Your task to perform on an android device: I'd like to add Merry Christmas John text to the sketch.
Image 0: 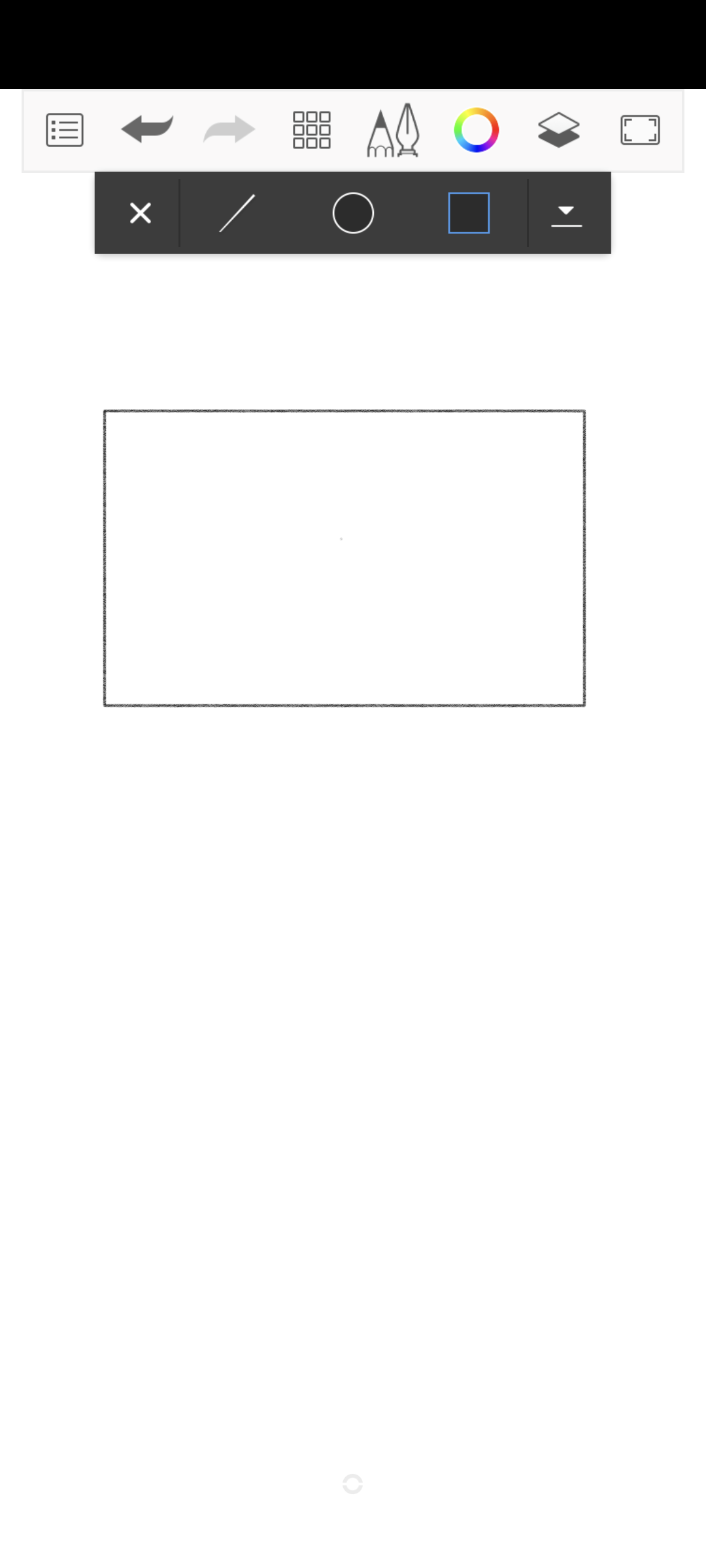
click on drawer icon
Step 0: click (325, 133)
Image 1: 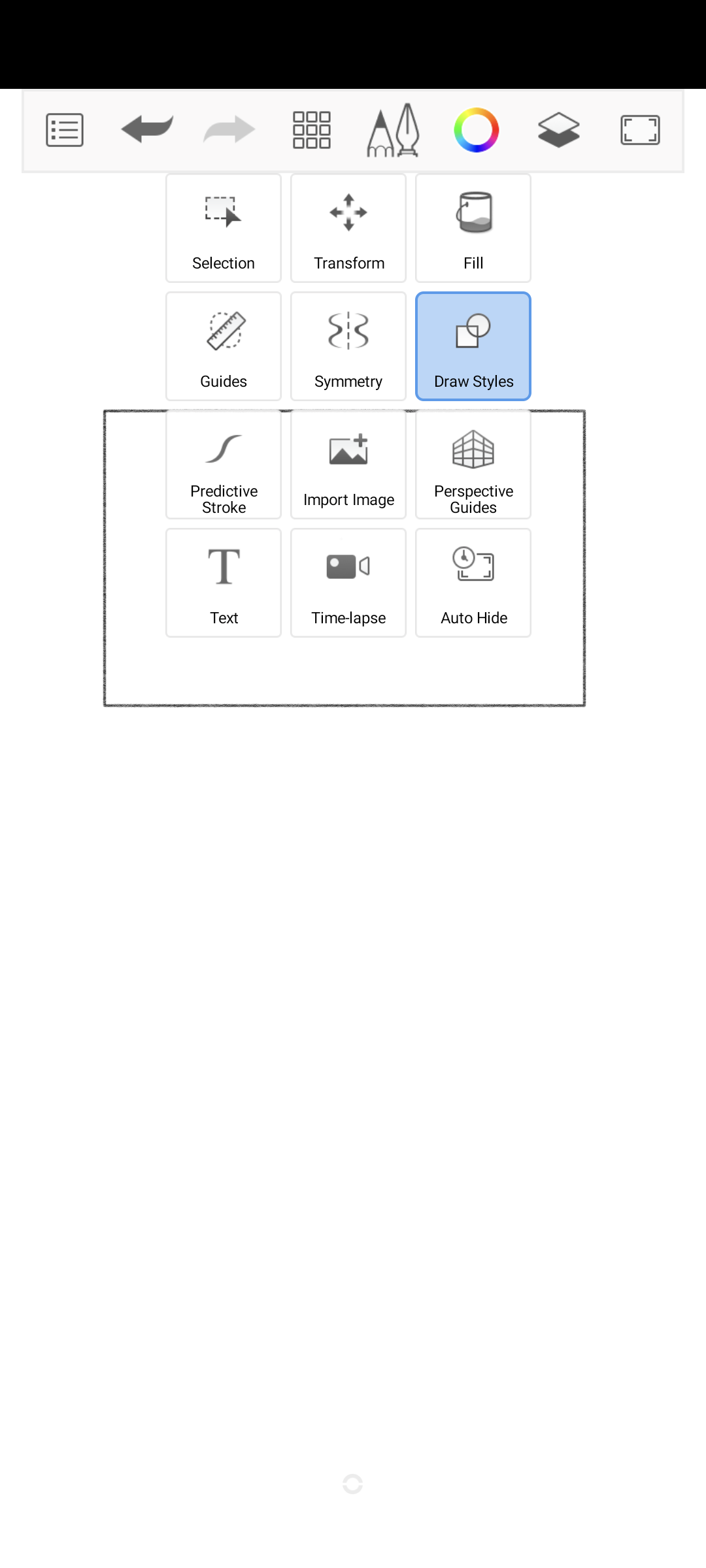
click on Text option
Step 1: click (237, 568)
Image 2: 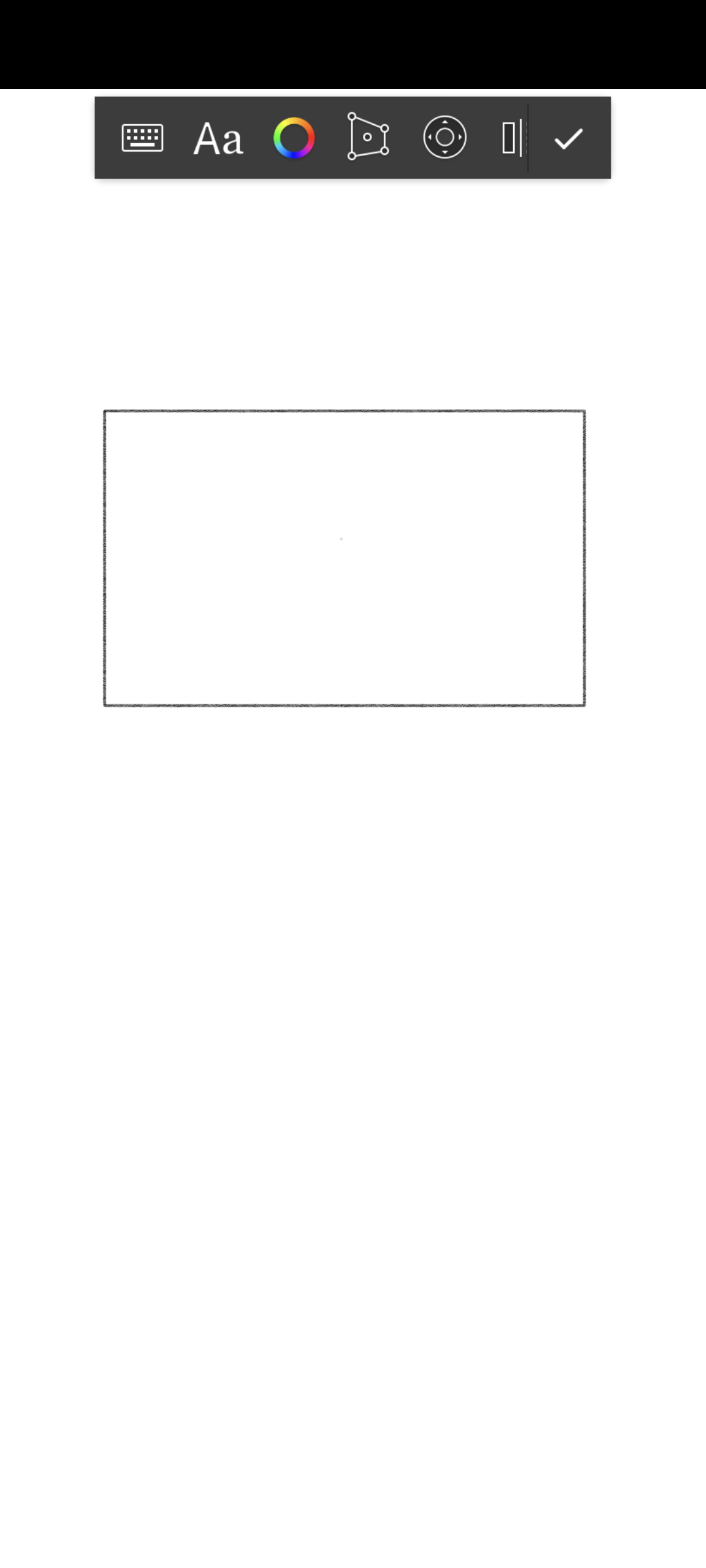
click on the keyboard icon
Step 2: click (134, 146)
Image 4: 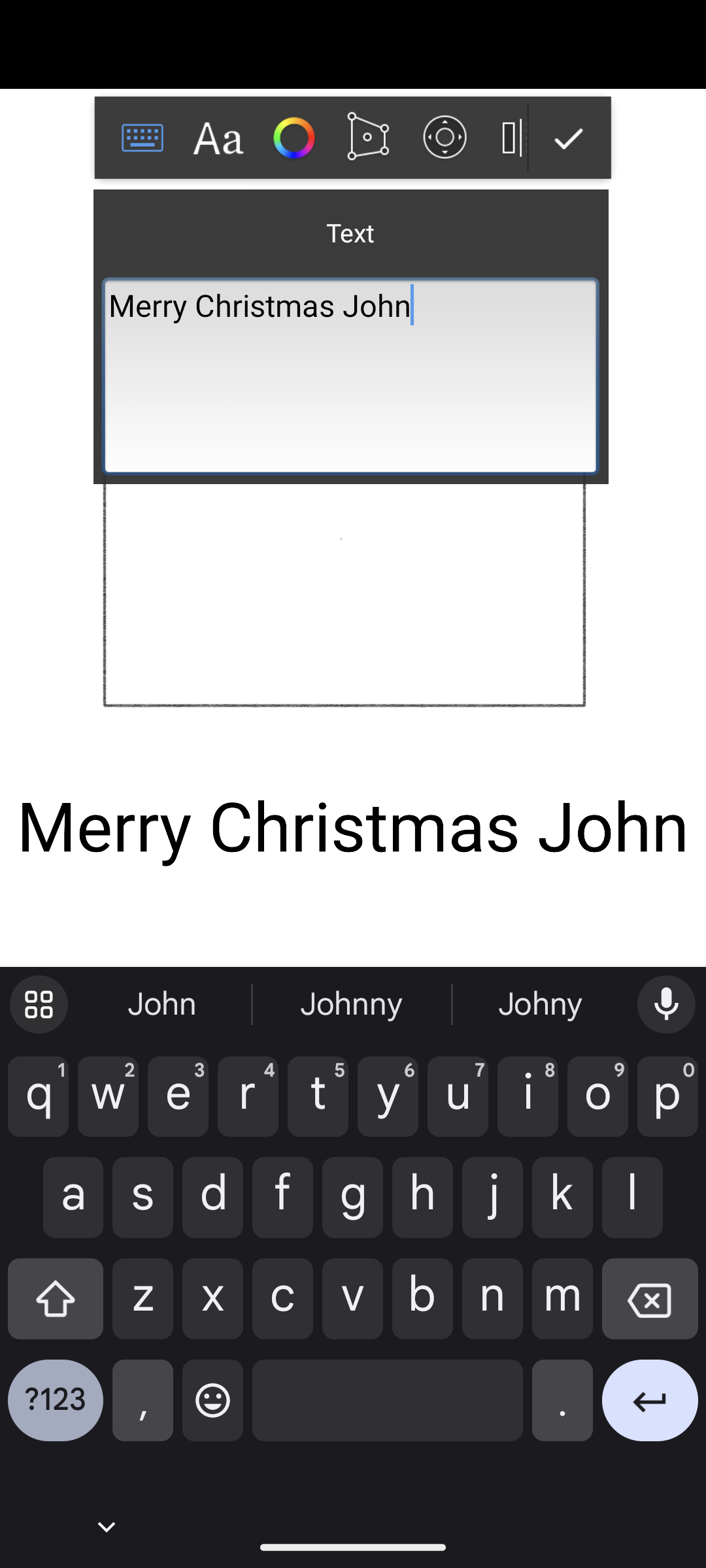
click on the tick icon
Step 4: click (573, 139)